Your task to perform on an android device: I liked this dress so i want to add it to my shopping cart.
Image 0: 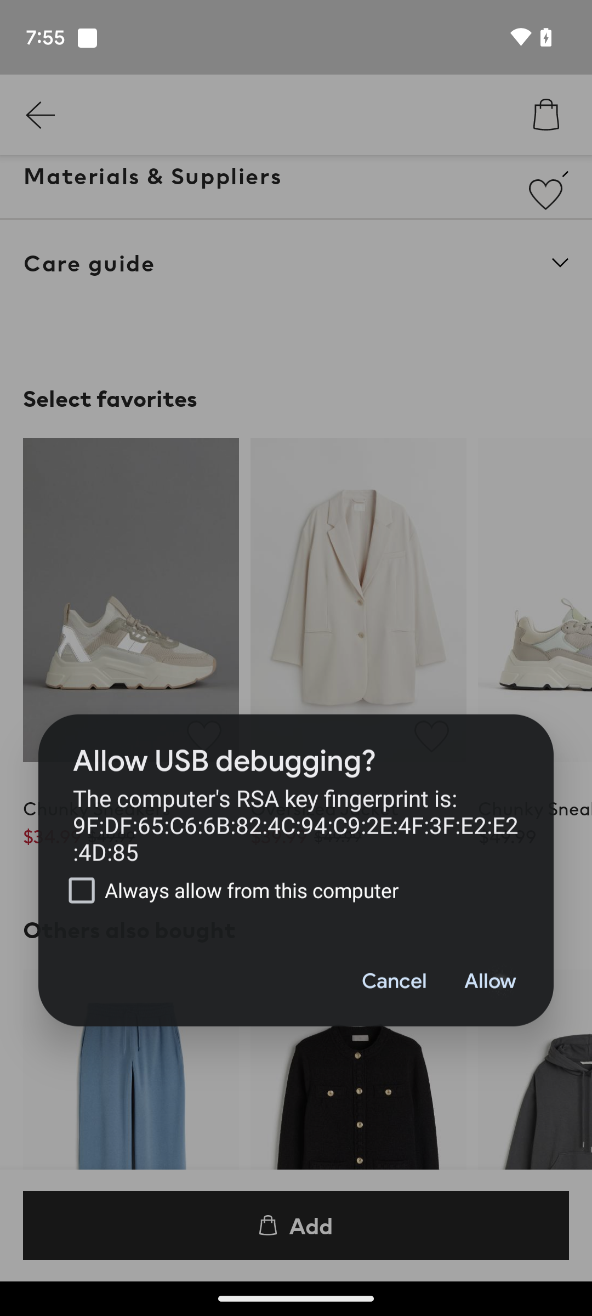
Step 0: wait
Image 1: 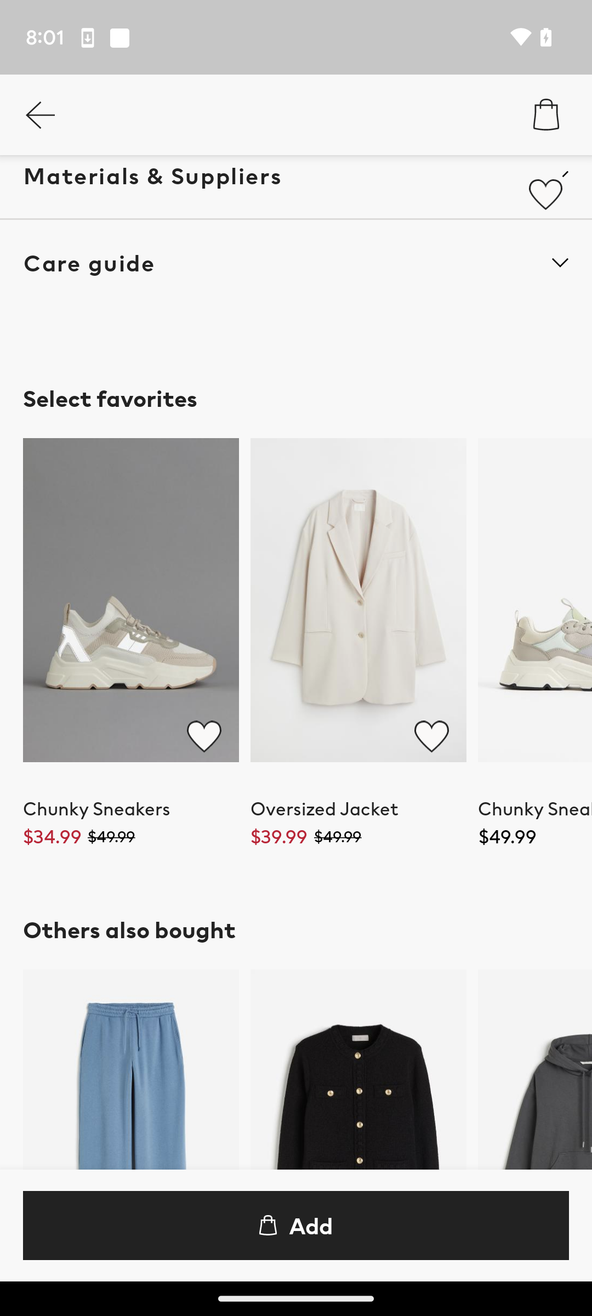
Click on Add button on the bottom of the screen.
Step 1: click (311, 1226)
Image 2: 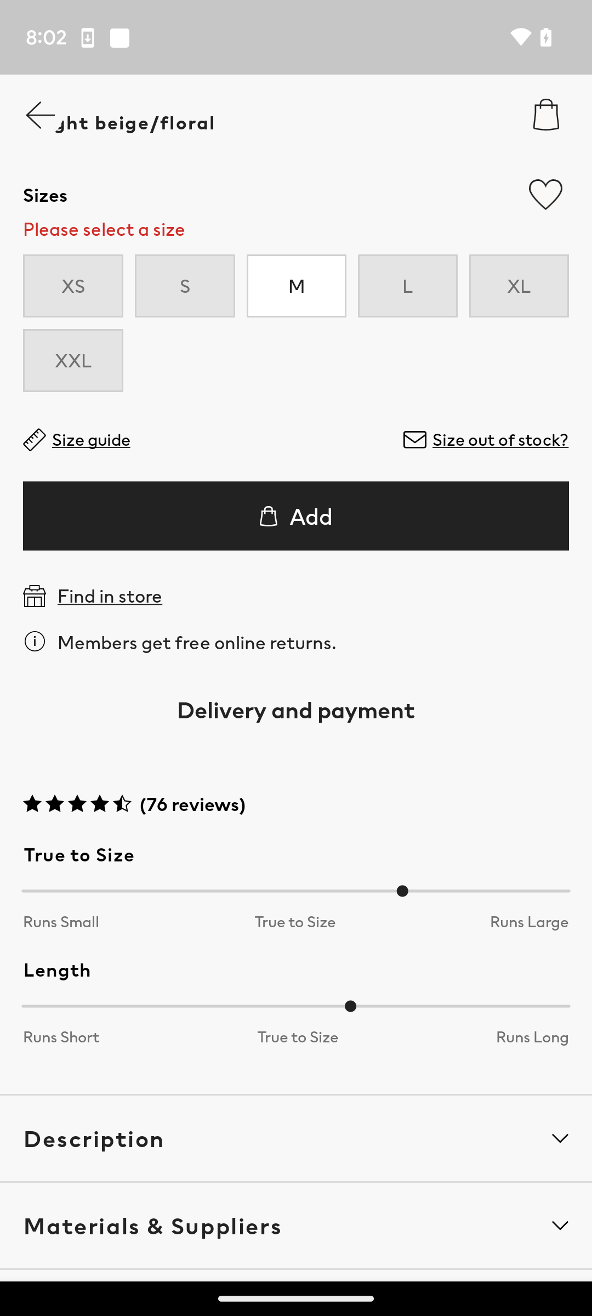
Click on M to select the size.
Step 2: click (296, 286)
Image 3: 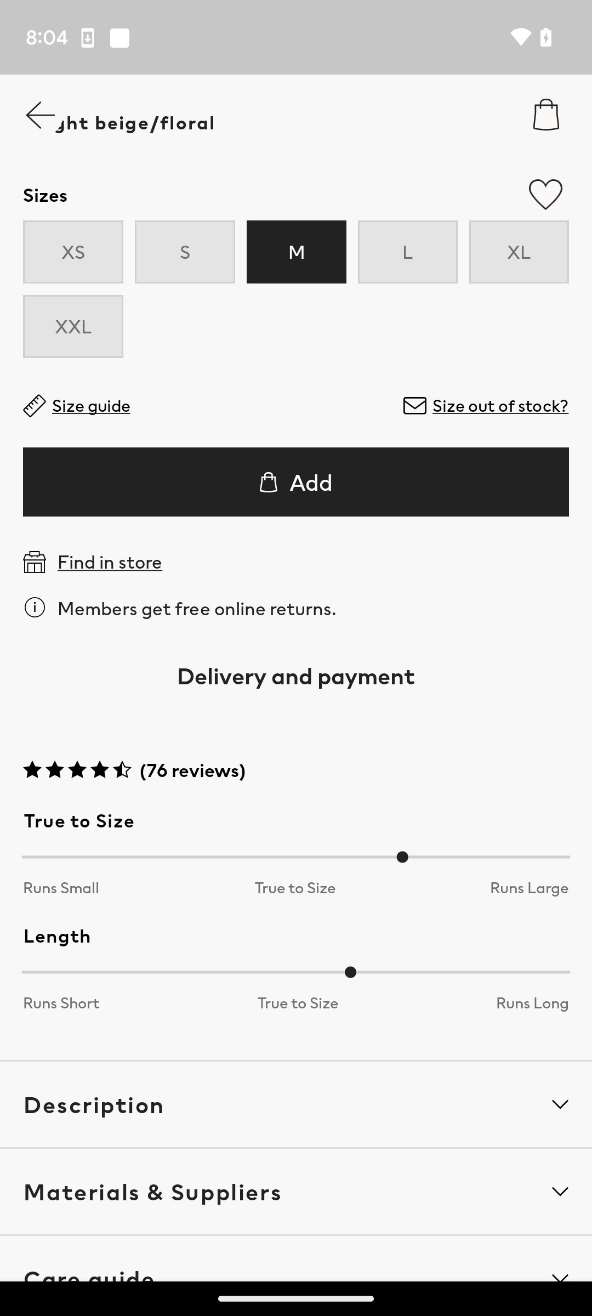
Click on the Add button.
Step 3: click (311, 481)